Your task to perform on an android device: Search for oats in the Jeeb app for my breakfast.
Image 0: 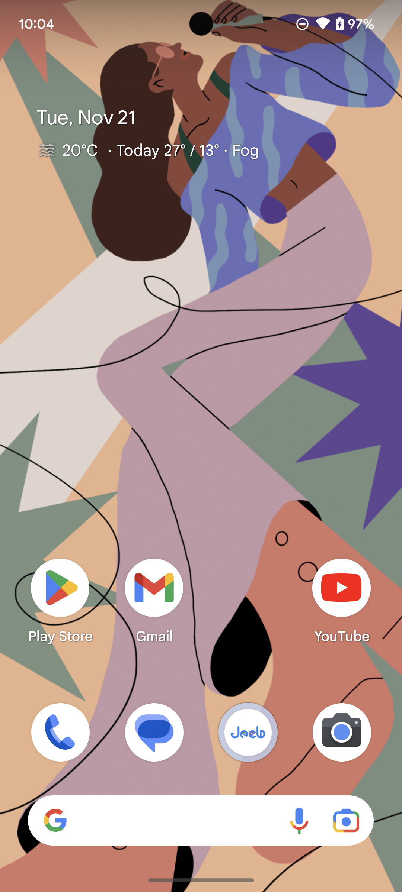
Open Jeeb app.
Step 0: open app "Jeeb"
Image 1: 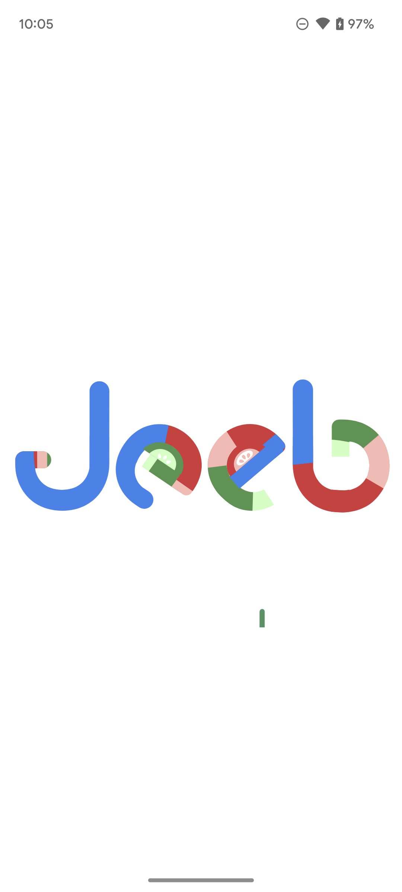
Open Jeeb app.
Step 1: wait
Image 2: 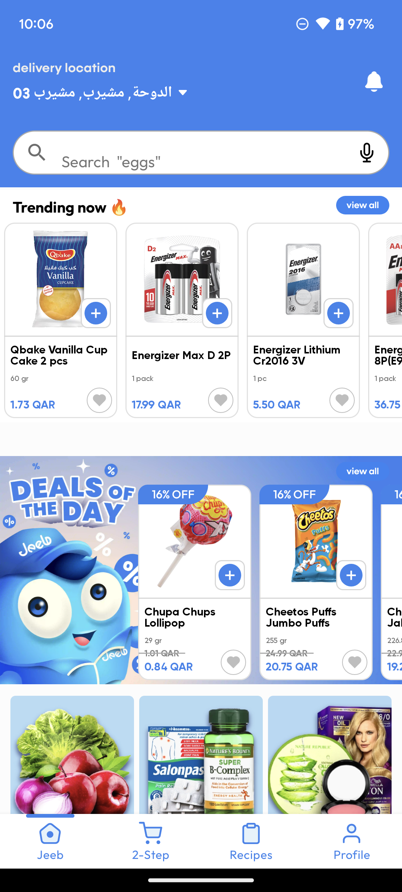
Click on the search bar on the top of the screen.
Step 2: click (171, 152)
Image 3: 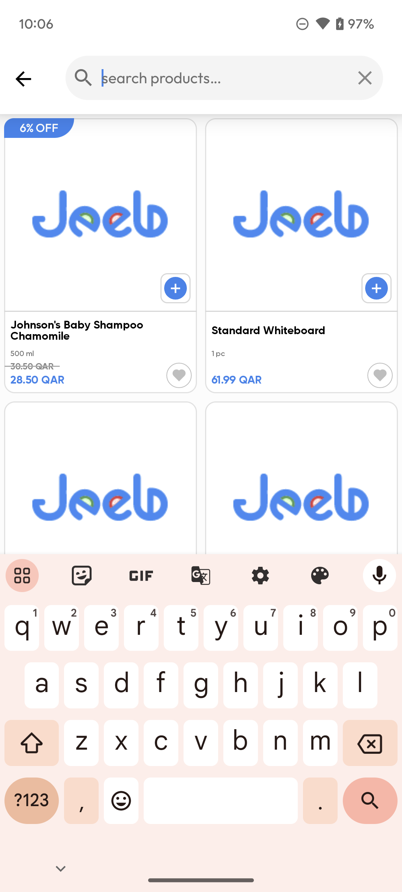
Type Oats on the screen.
Step 3: type "Oats"